Your task to perform on an android device: I want to double-check each reminder I've set in the Reminder app to see if it's necessary because I can't remember how many I've set.
Image 0: 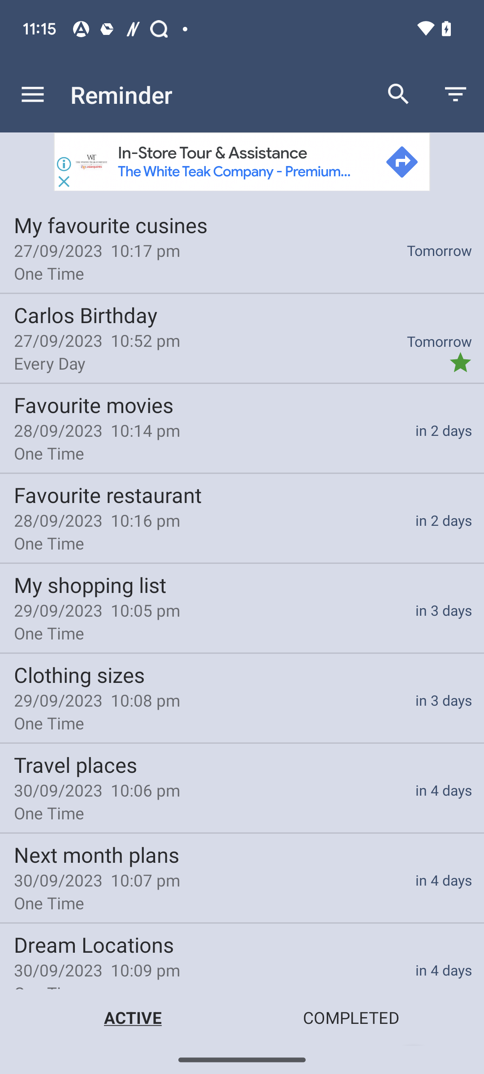
swipe up to see all reminders
Step 0: scroll down